Your task to perform on an android device: In the Expedia app,find a flight from Chicago ORD airport to Seoul ICN departing on August 10, 2023 and returning on August 20, 2023 then select the flight between 6 p.m. to 6 a.m.
Image 0: 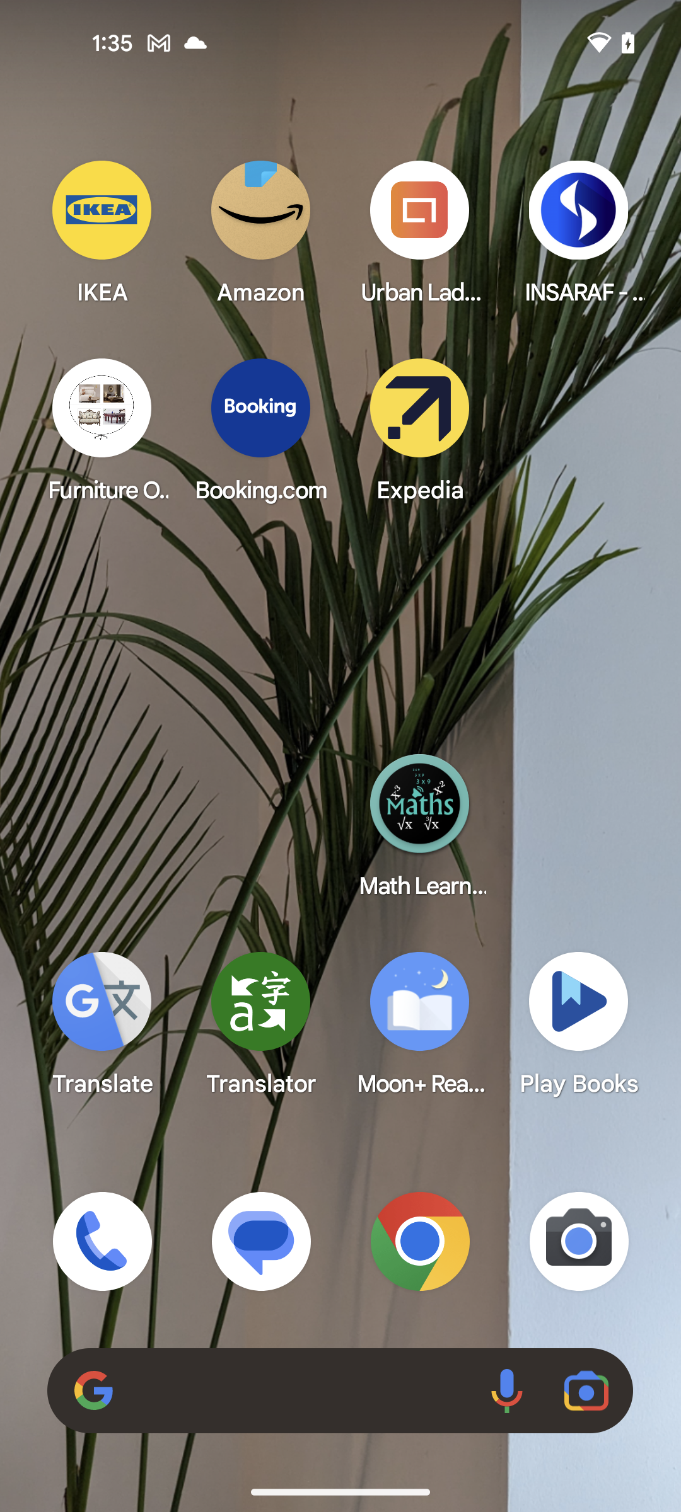
Open the Expedia app
Step 0: click (420, 429)
Image 1: 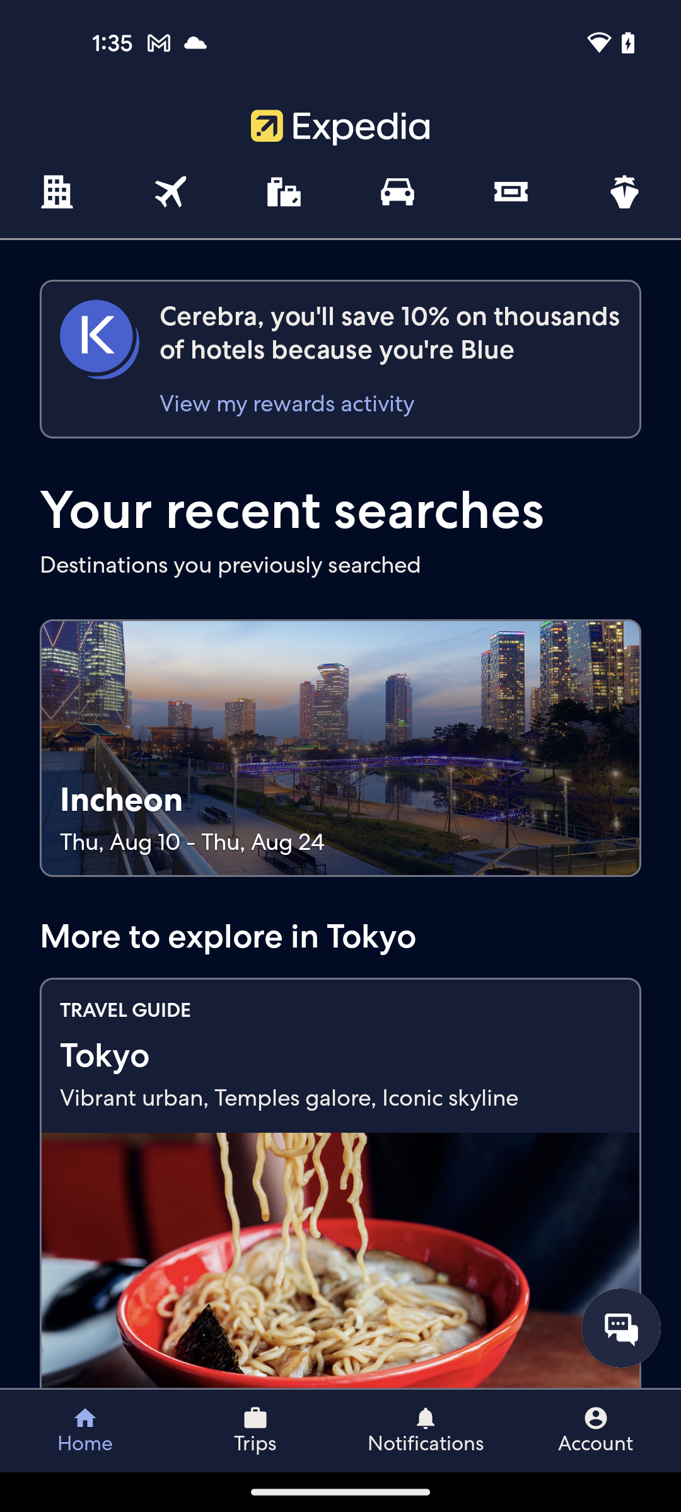
Click on the flight icon
Step 1: click (170, 192)
Image 2: 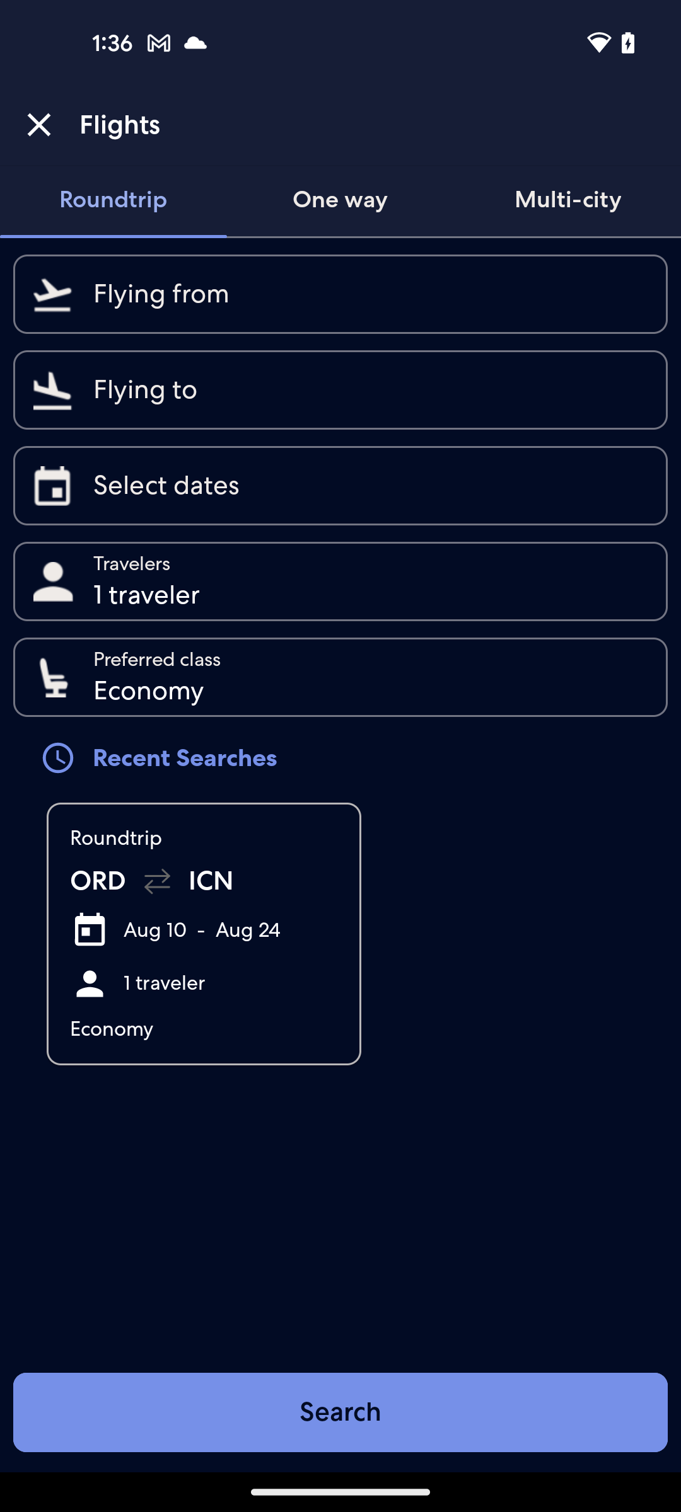
Click on the departure option
Step 2: click (370, 294)
Image 4: 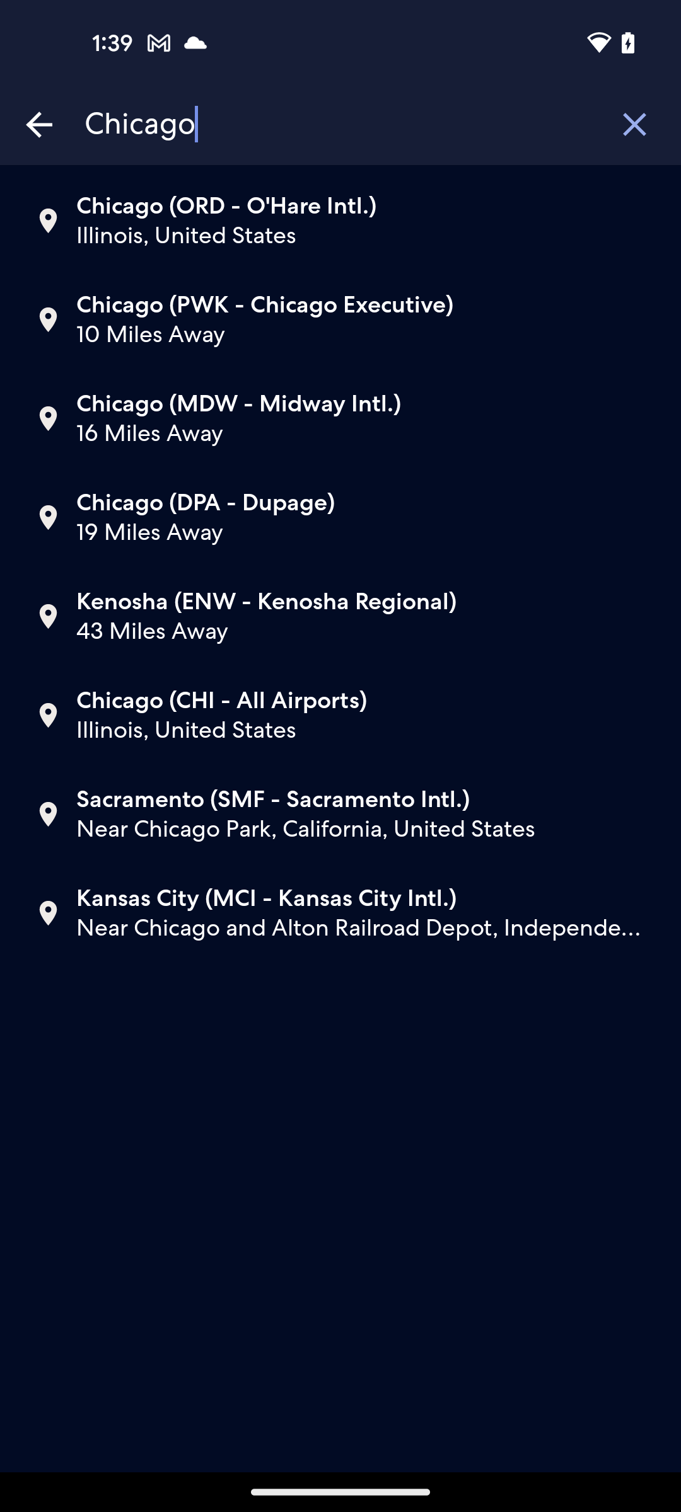
Select the first search result
Step 4: click (226, 206)
Image 6: 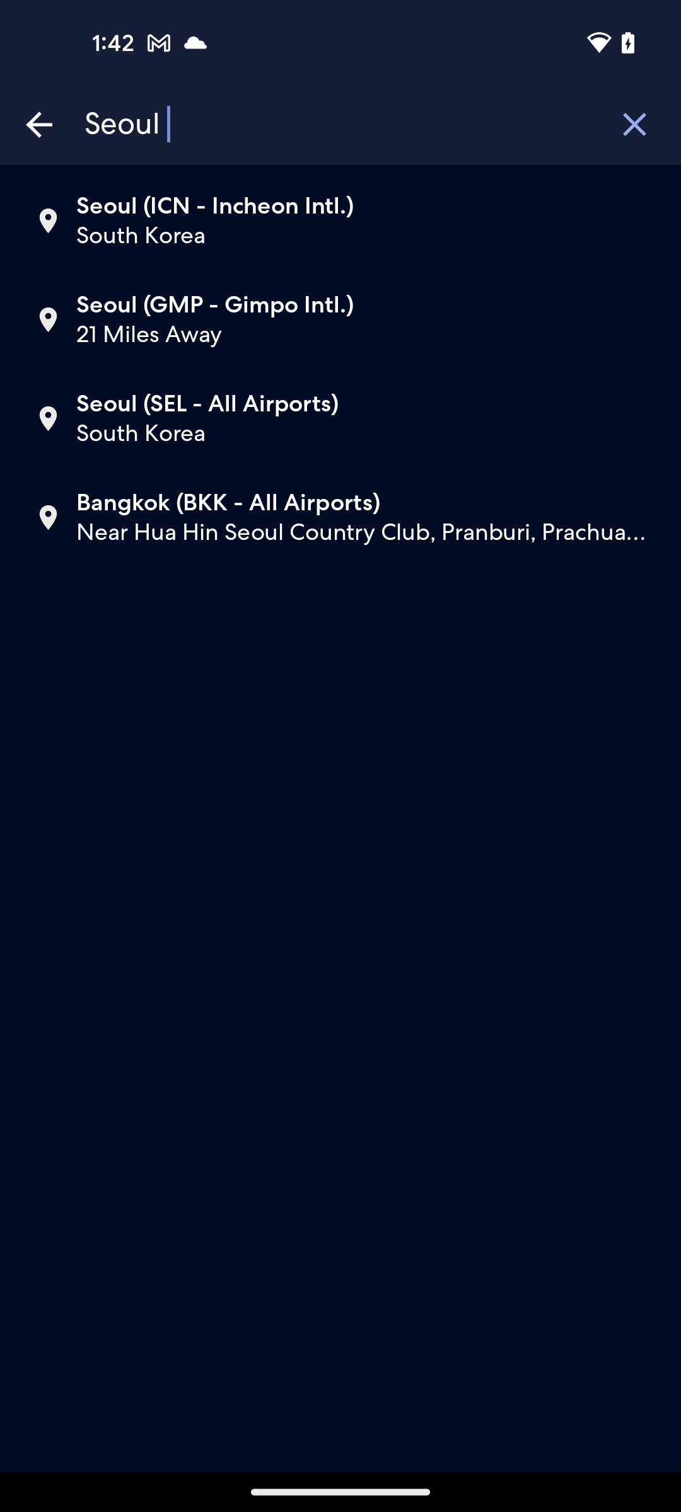
Select the first search result
Step 6: click (113, 200)
Image 8: 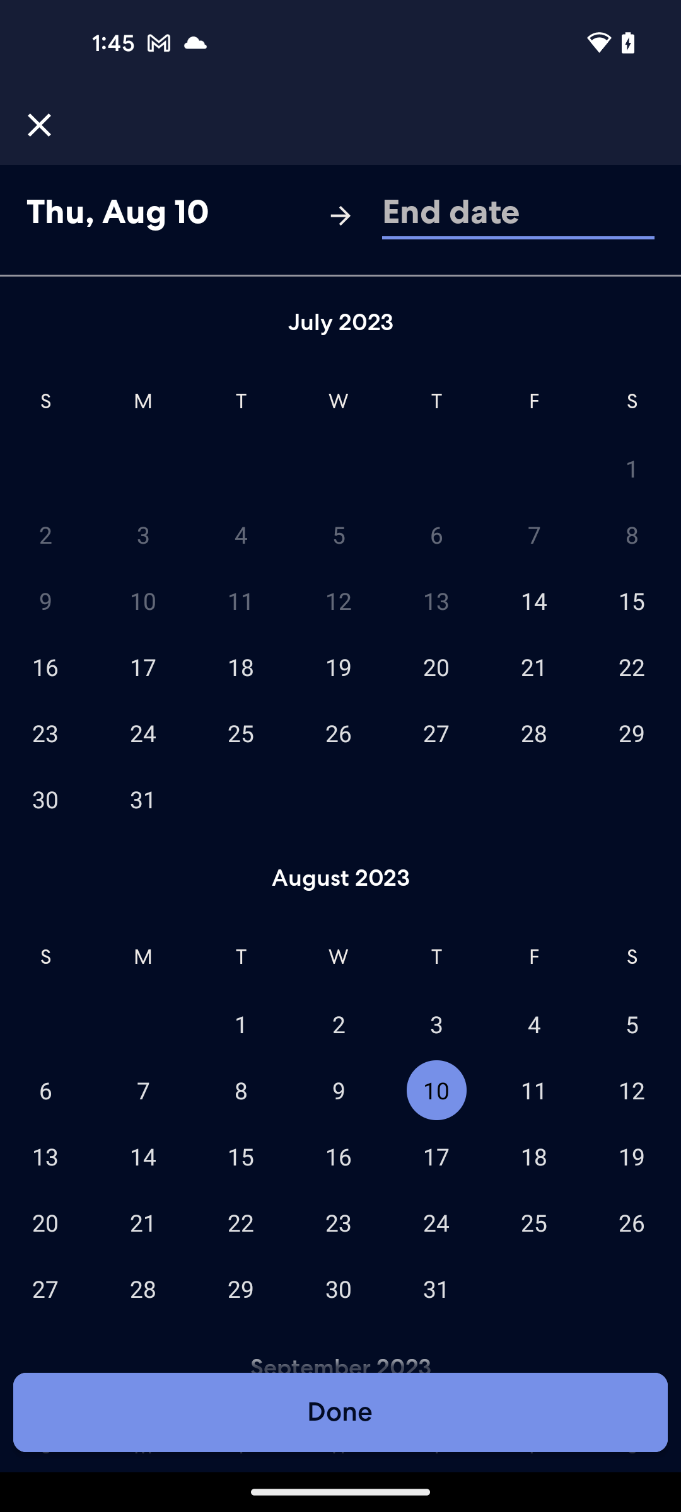
Select the destination date to 20 august 2023
Step 8: click (45, 1222)
Image 9: 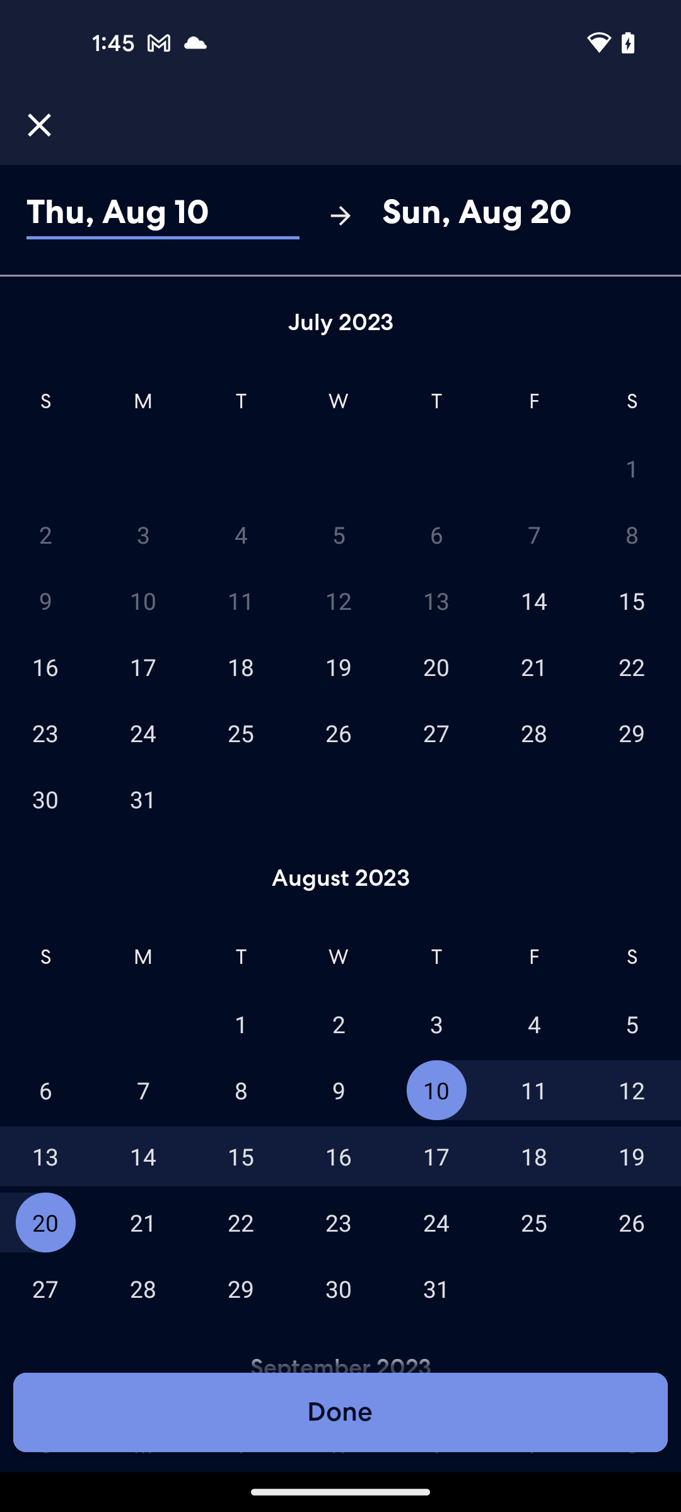
Click on the done button at the bottom of the screen
Step 9: click (340, 1412)
Image 10: 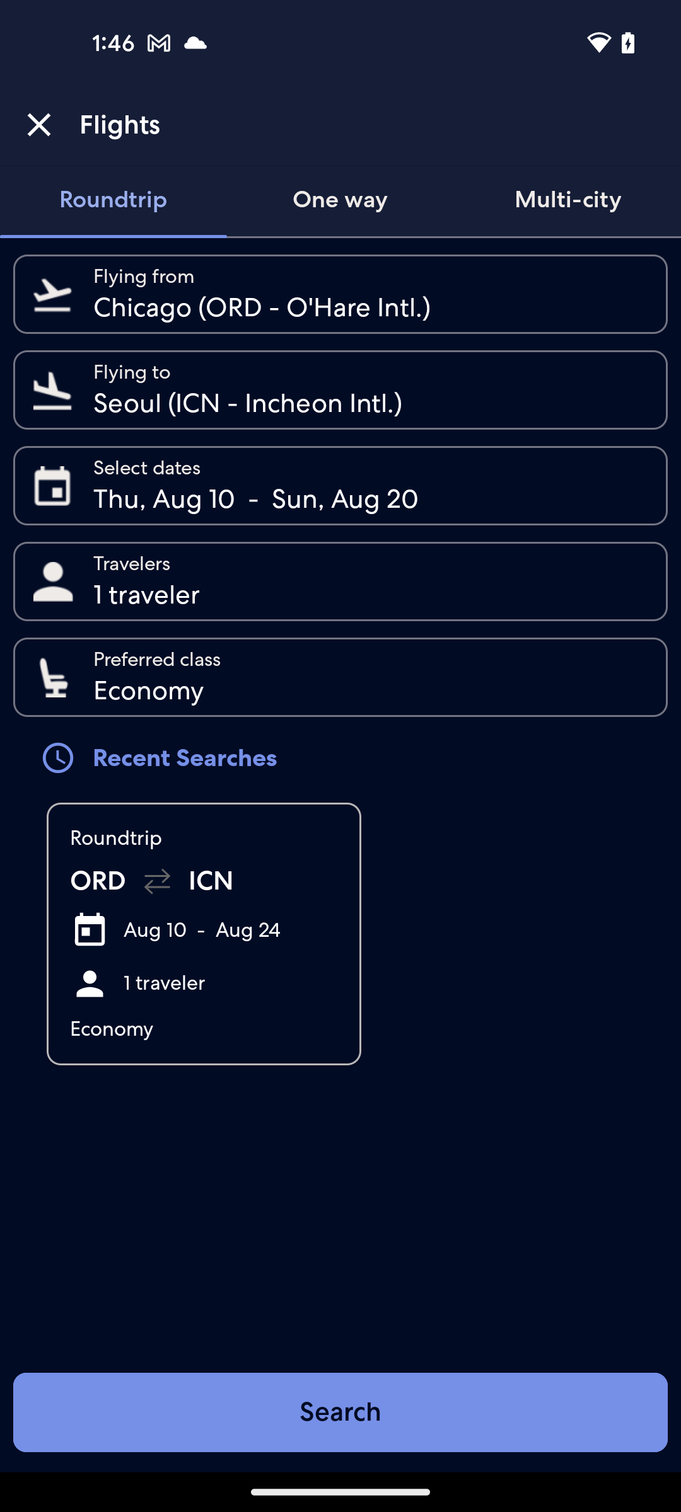
Click on the search button at the bottom of the screen
Step 10: click (340, 1412)
Image 11: 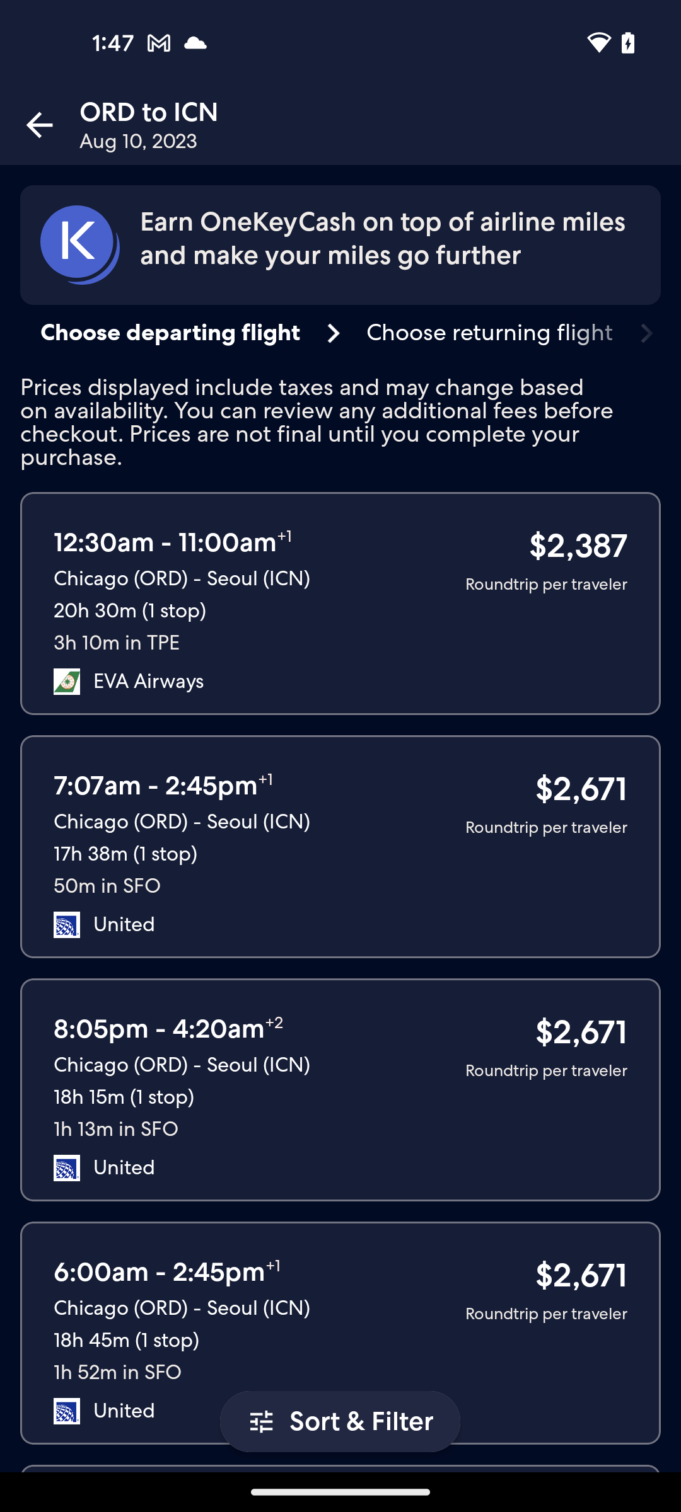
Swipe up to view more
Step 11: scroll down
Image 12: 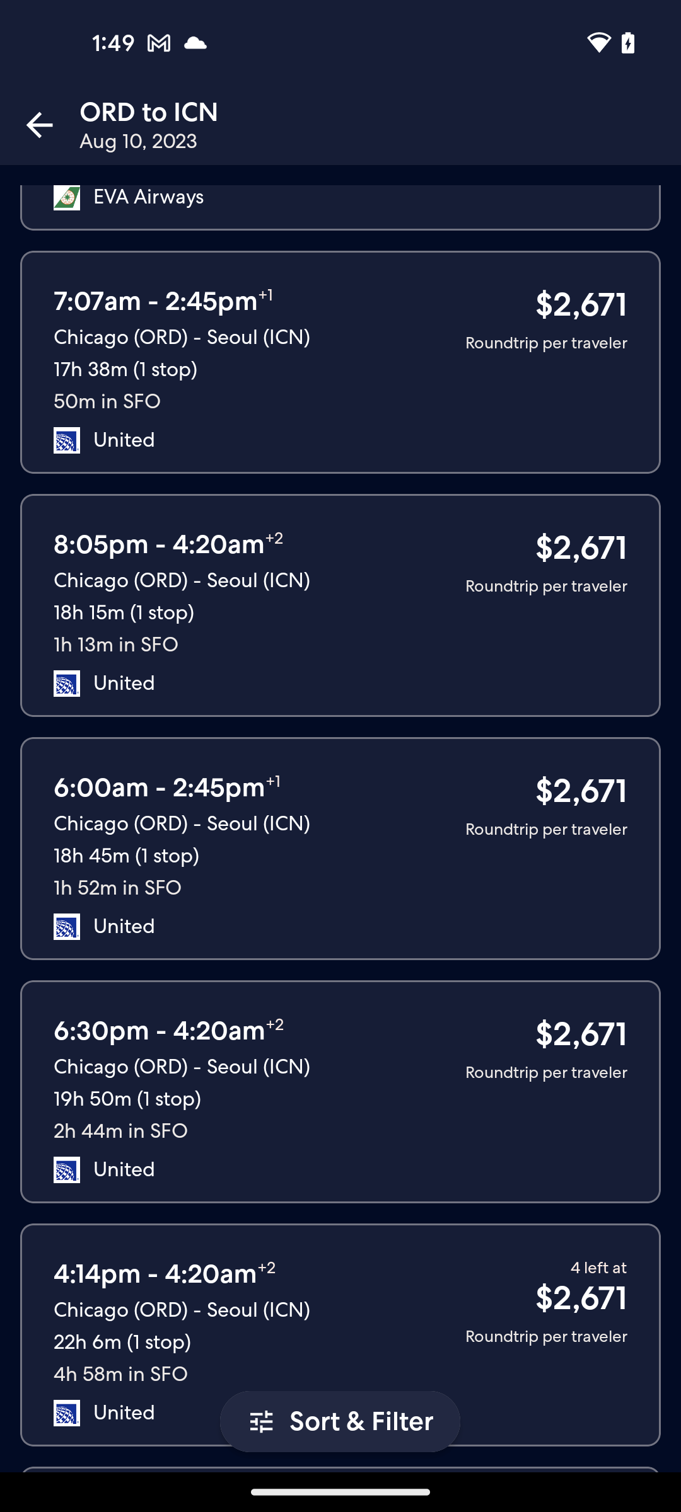
Select flight between 6:30 pm-4:20 am 
Step 12: click (160, 1031)
Image 13: 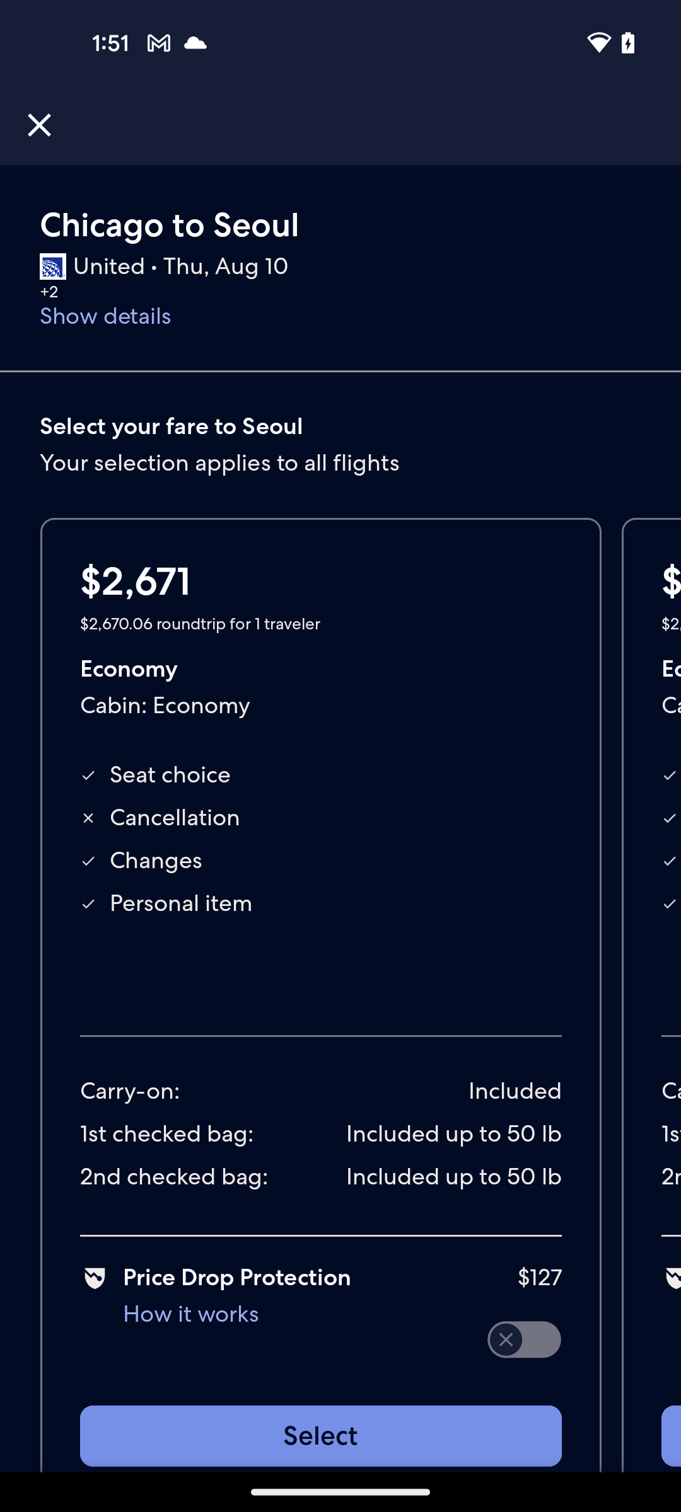
Click on the select option at the bottom of the screen
Step 13: click (320, 1436)